Your task to perform on an android device: Task Goal:Save the place as visited place in the public category
Image 0: 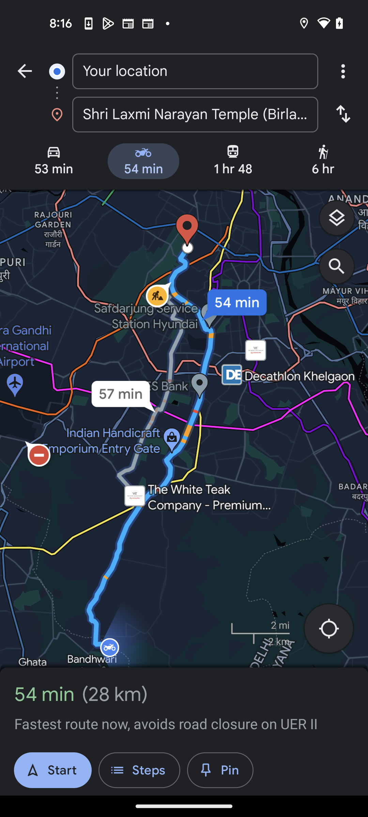
Go back
Step 0: press back button
Image 1: 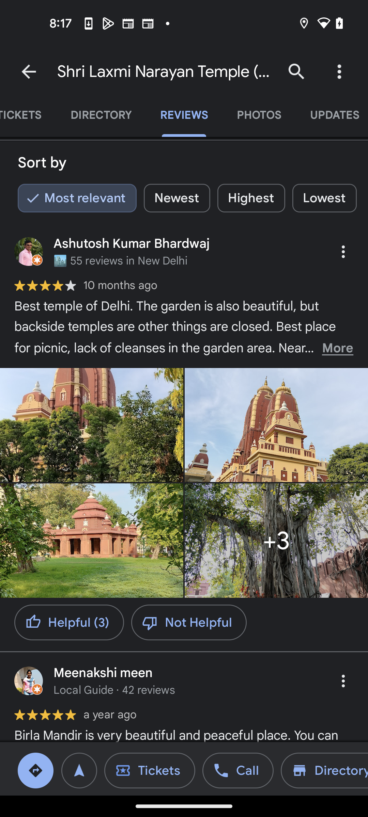
Swipe left the navigation bar at the bottom for save buttom
Step 1: scroll right
Image 2: 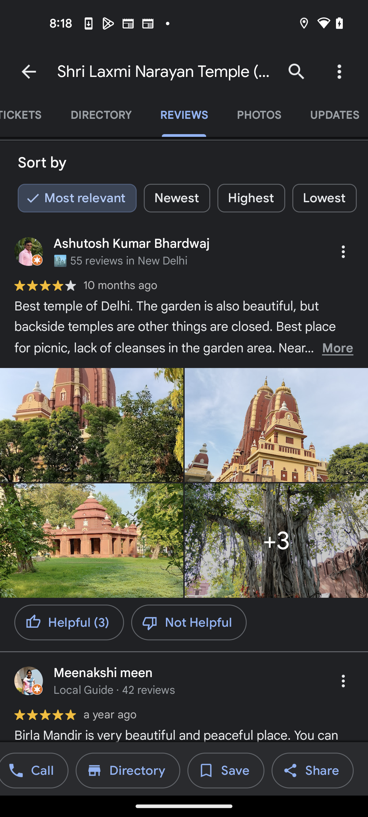
Click on Save button
Step 2: click (226, 770)
Image 3: 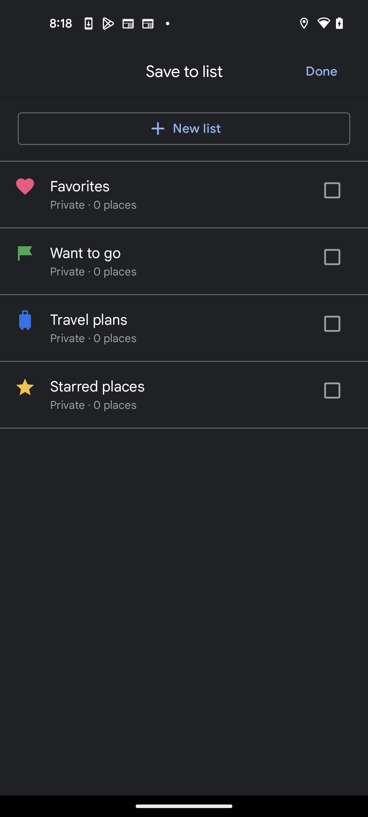
Click on new list button
Step 3: click (184, 128)
Image 4: 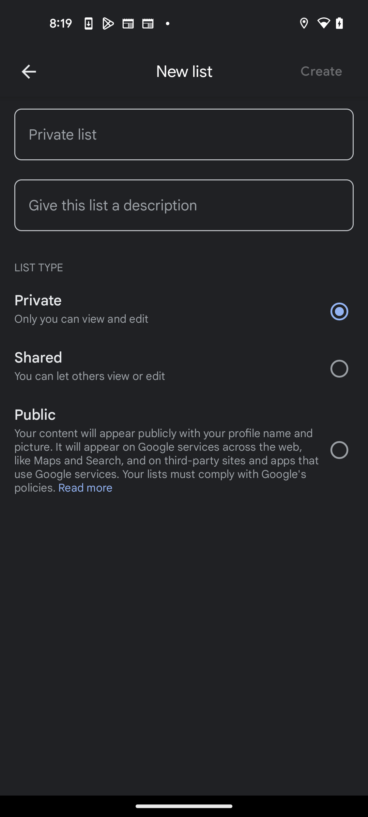
Go to the Private list tab
Step 4: click (184, 134)
Image 5: 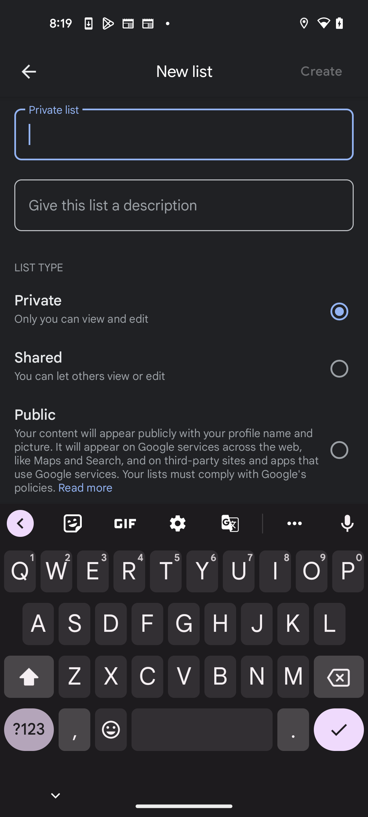
Add a label Visited place
Step 5: type "visited place"
Image 6: 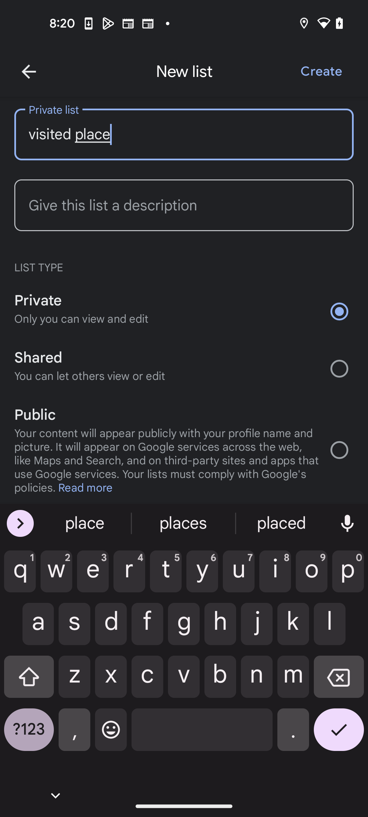
Choose Public category in list type
Step 6: click (346, 450)
Image 7: 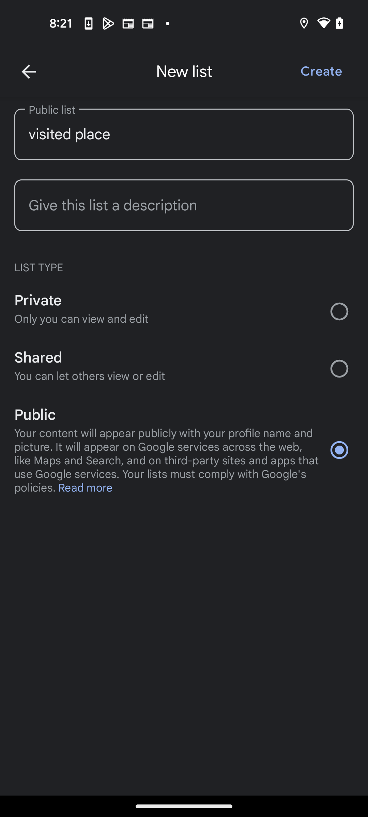
Click on Create button at the top right corner
Step 7: click (321, 71)
Image 8: 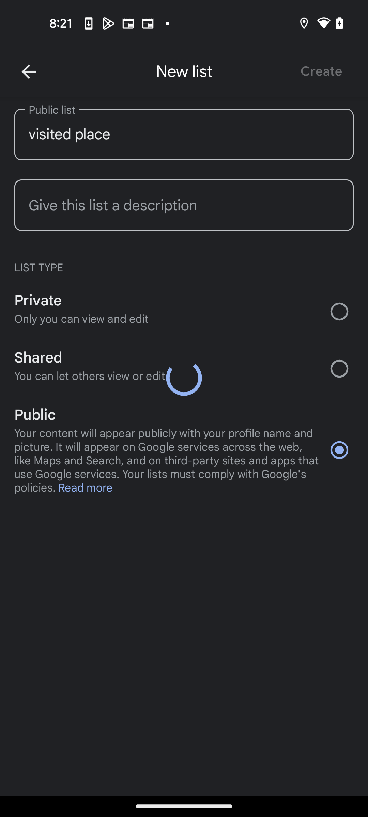
Click on Create button at the top right corner
Step 8: wait
Image 9: 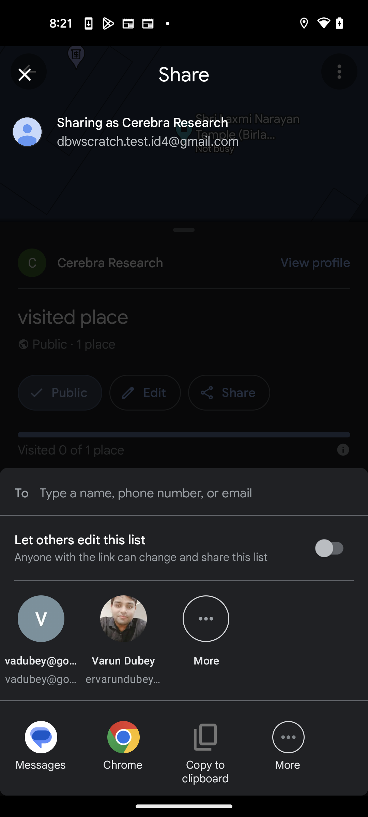
close the sharing option
Step 9: click (25, 75)